Your task to perform on an android device: Open the Yandex Maps app and search for Red Fort,Delhi, then start navigation.
Image 0: 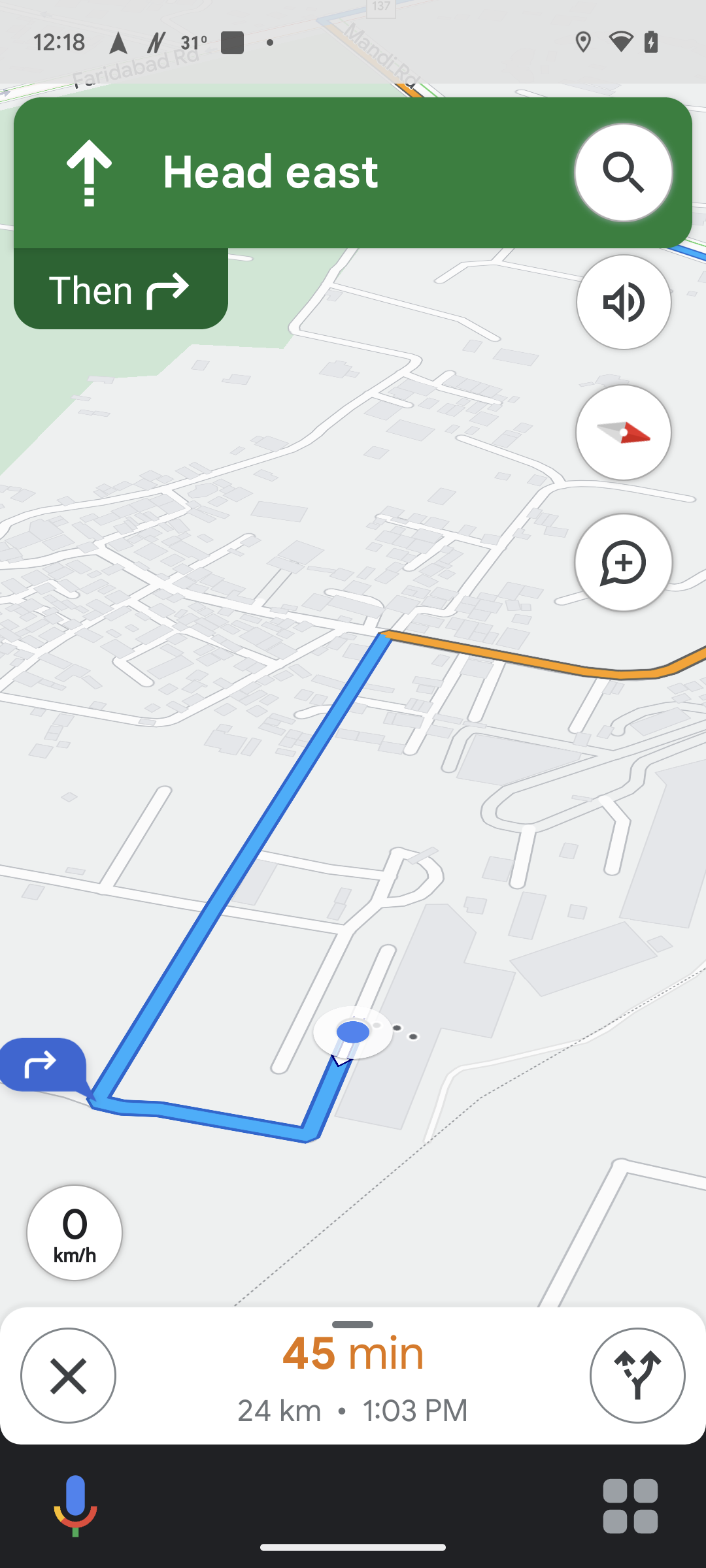
Open the Yandex Maps app
Step 0: open app "Yandex Maps"
Image 1: 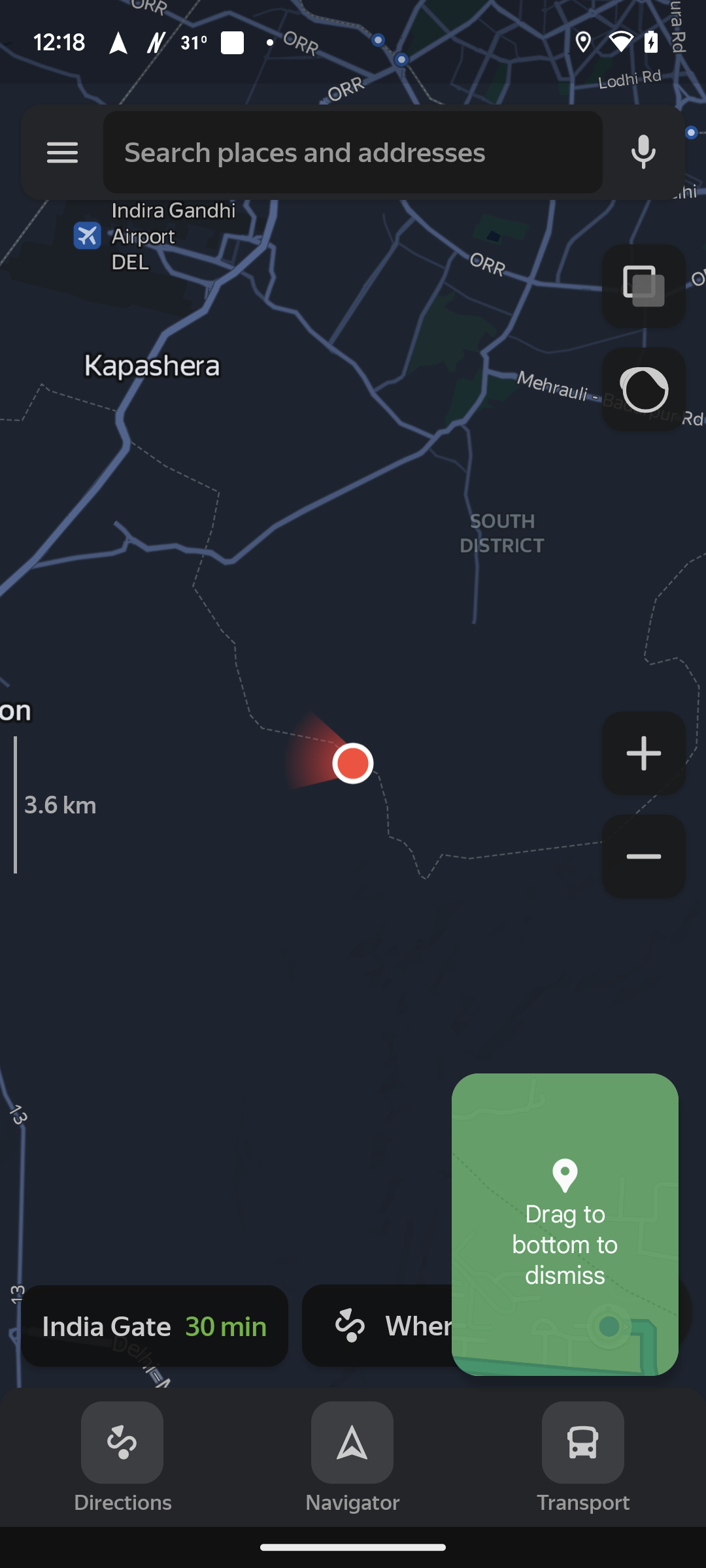
Click on the search bar at the top of the screen
Step 1: click (305, 152)
Image 2: 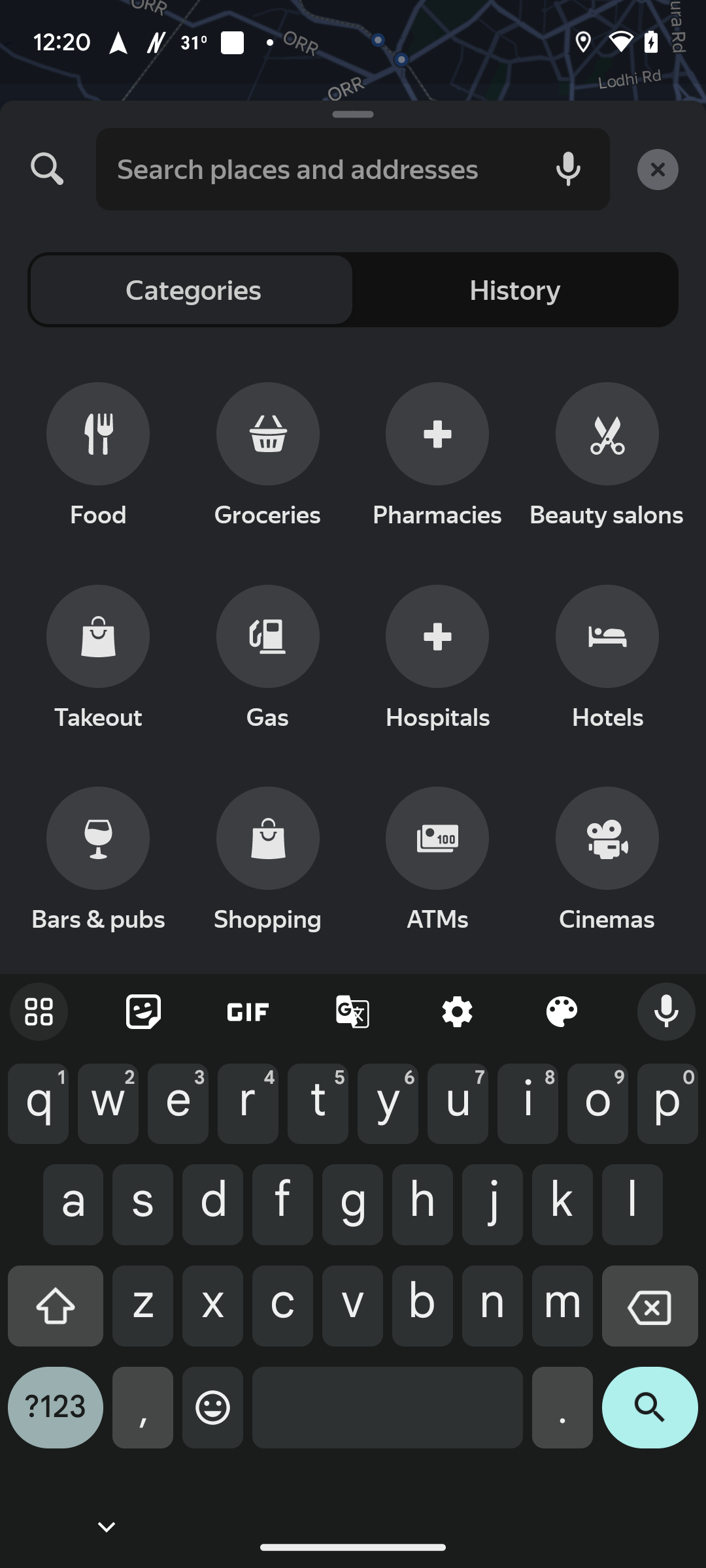
Search for Red Fort,Delhi
Step 2: type "Red Fort,Delhi"
Image 4: 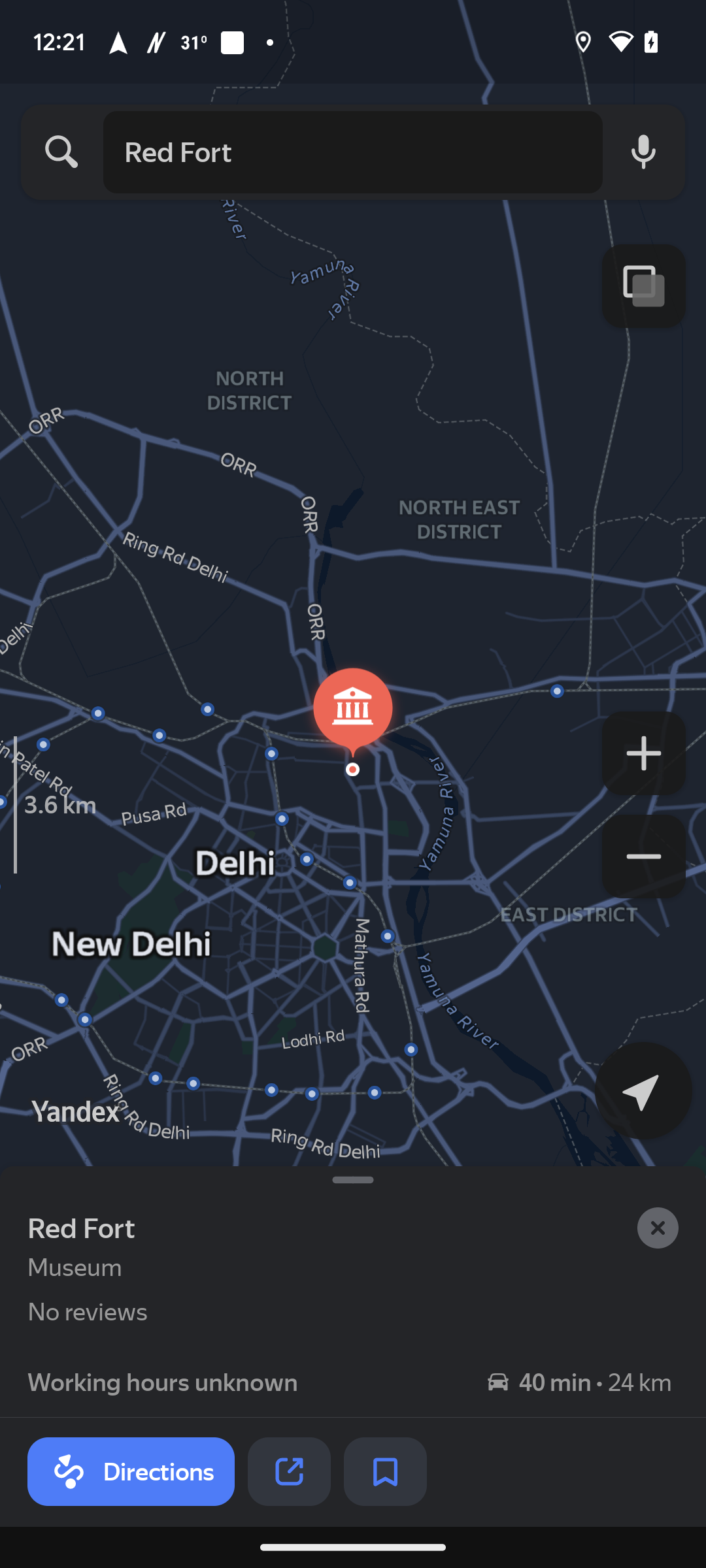
Click on the direction button
Step 4: click (131, 1471)